Your task to perform on an android device: Go to the google fit app and get insights of your health
Image 0: 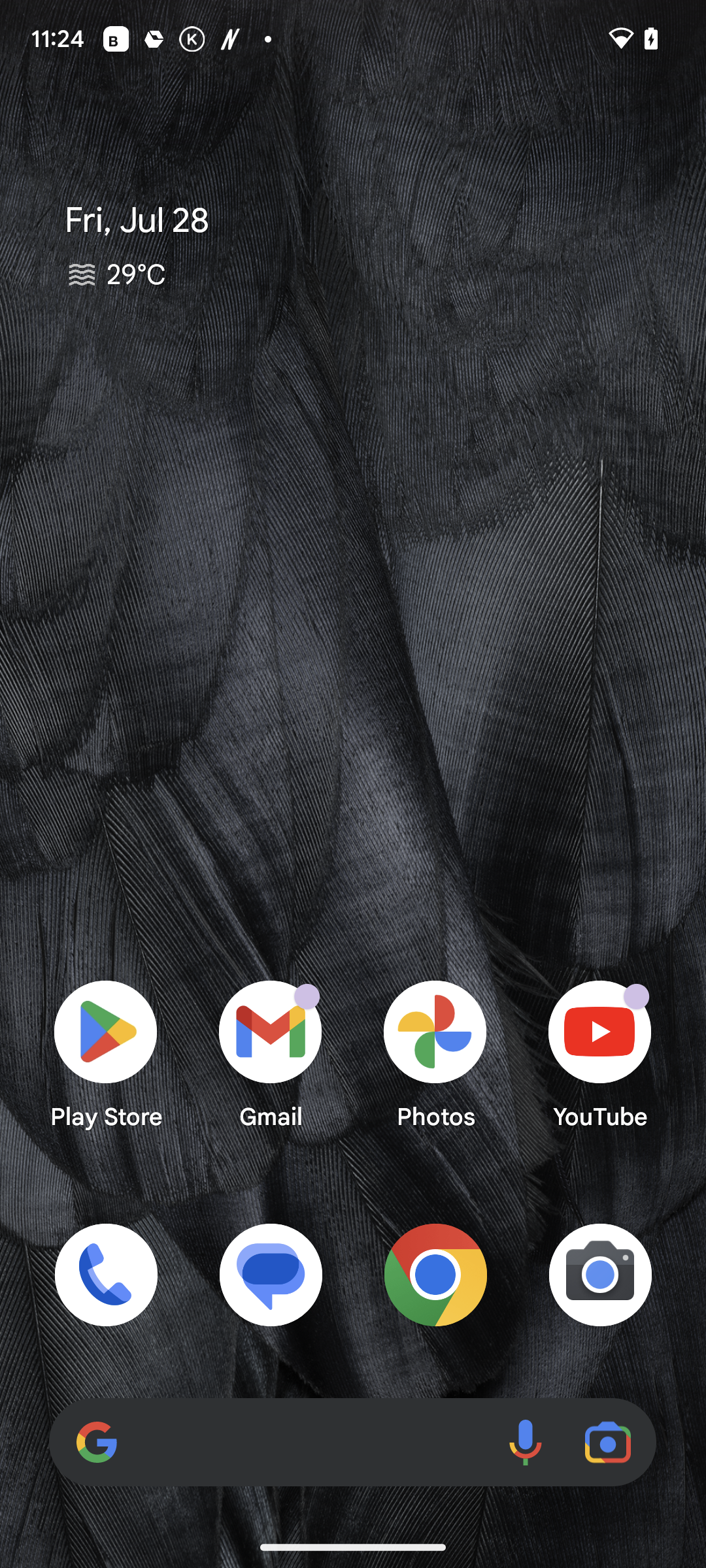
Open the google fit app
Step 0: open app "Fit"
Image 1: 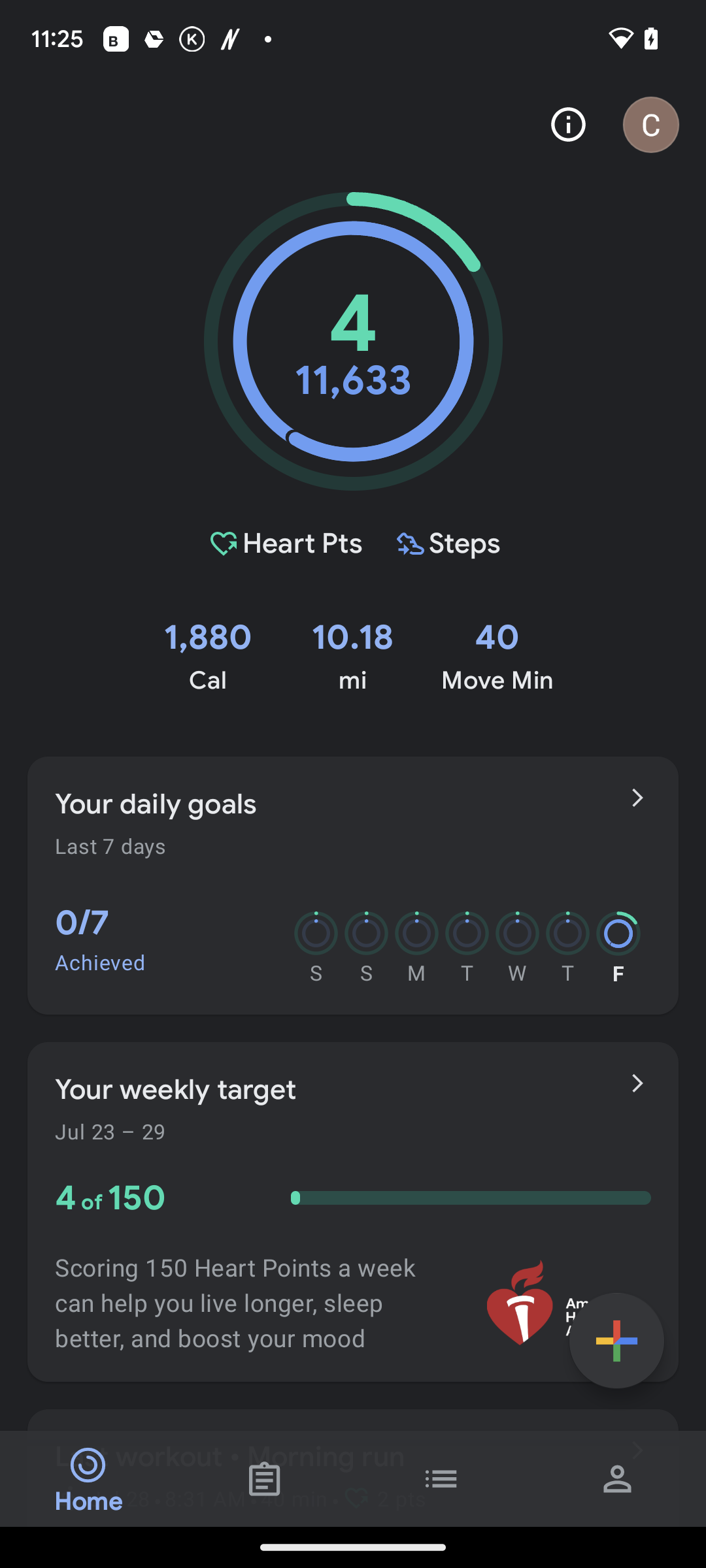
Click on browse icon after journal and before profile option at the bottom of the screen
Step 1: click (441, 1478)
Image 2: 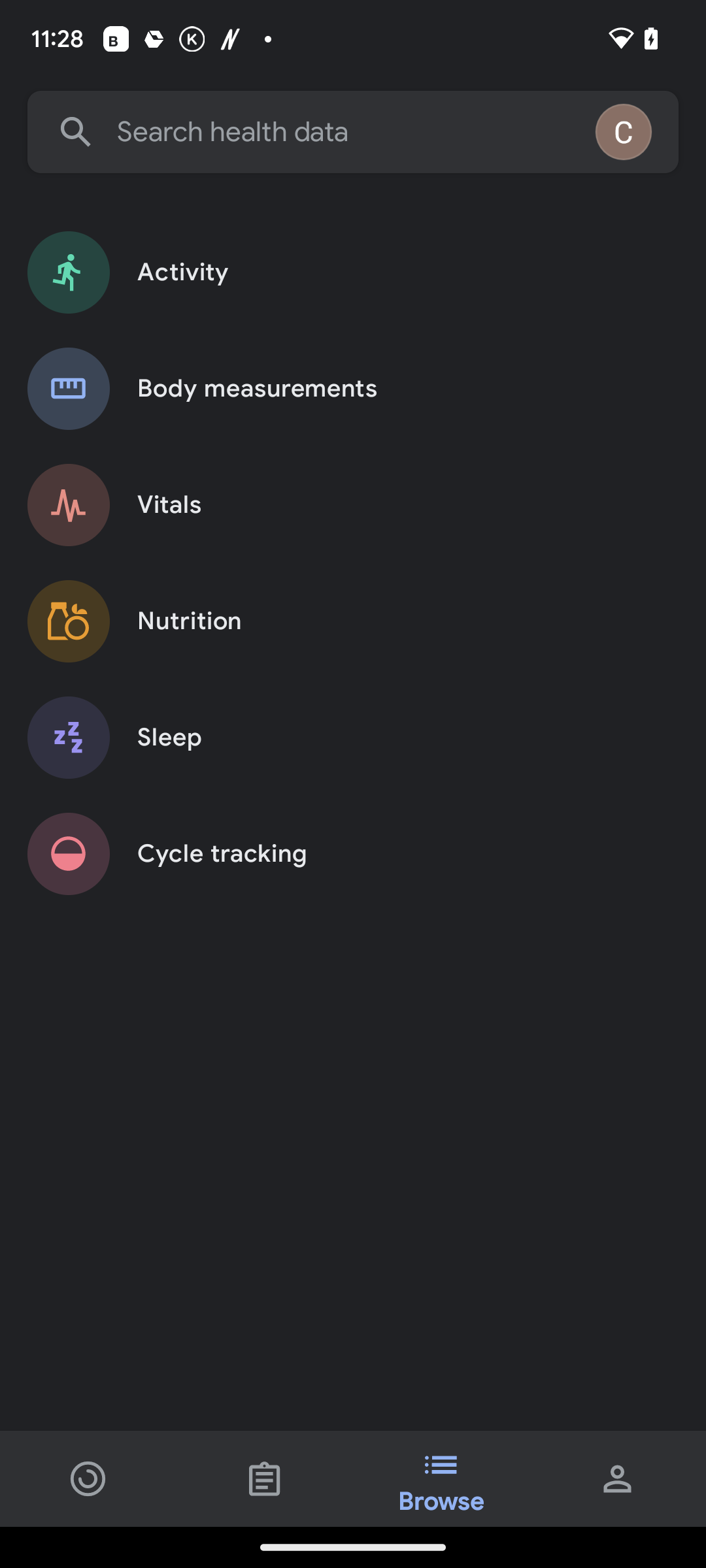
Click on the first option at the top of the screen
Step 2: click (353, 272)